Your task to perform on an android device: Task goal - Open the maths test app and click on theory to know about addition and subtraction.
Image 0: 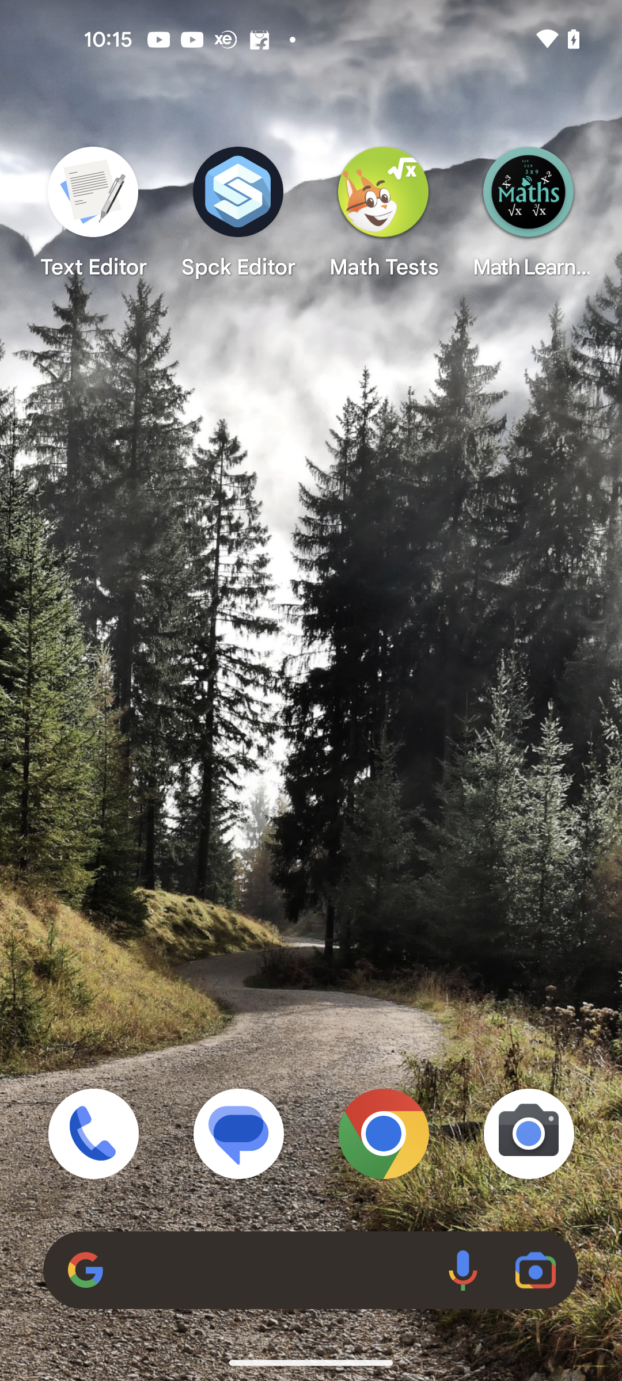
Open the math test app.
Step 0: open app "Math Tests"
Image 1: 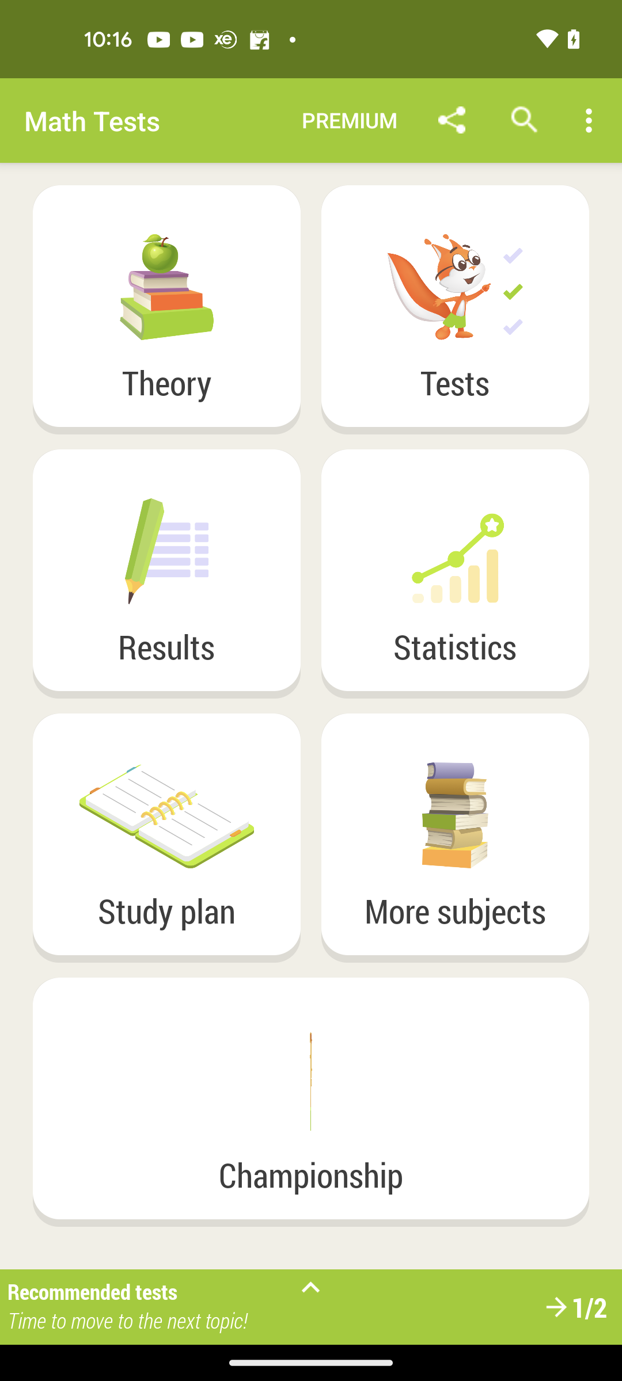
Click on the theory.
Step 1: click (203, 282)
Image 2: 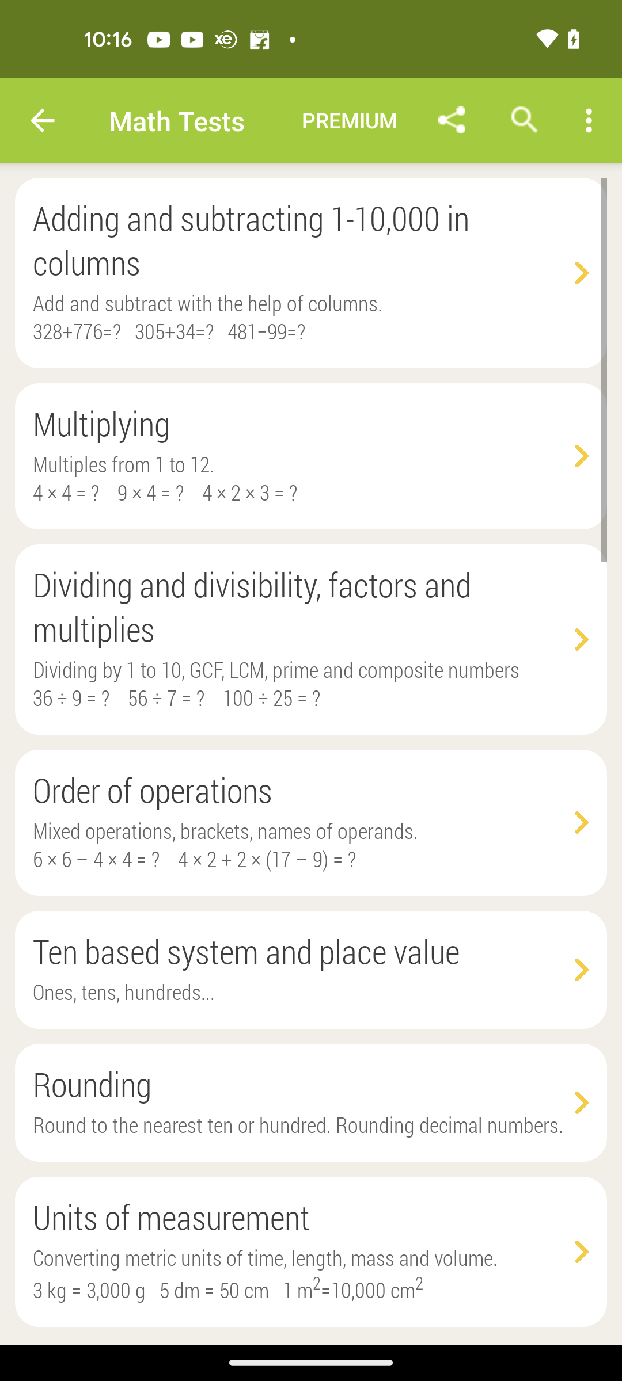
Click on the first tab for addition and subtraction.
Step 2: click (574, 274)
Image 3: 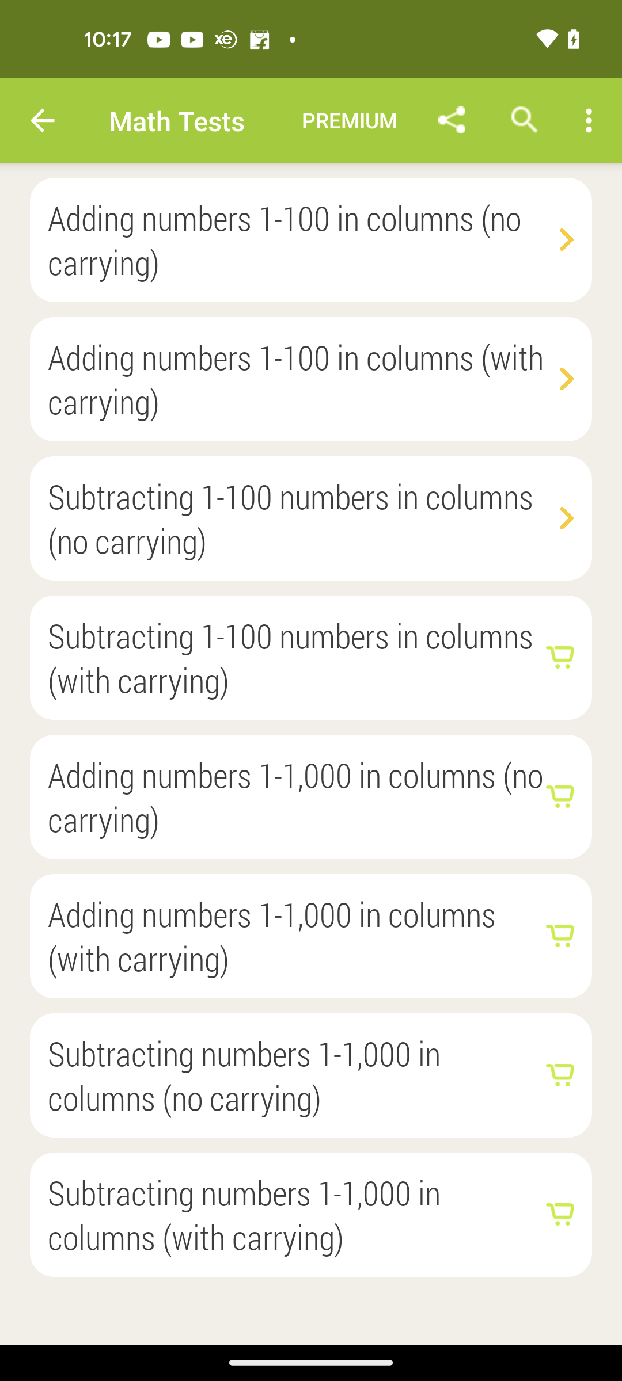
Click on the adding number.
Step 3: click (564, 241)
Image 4: 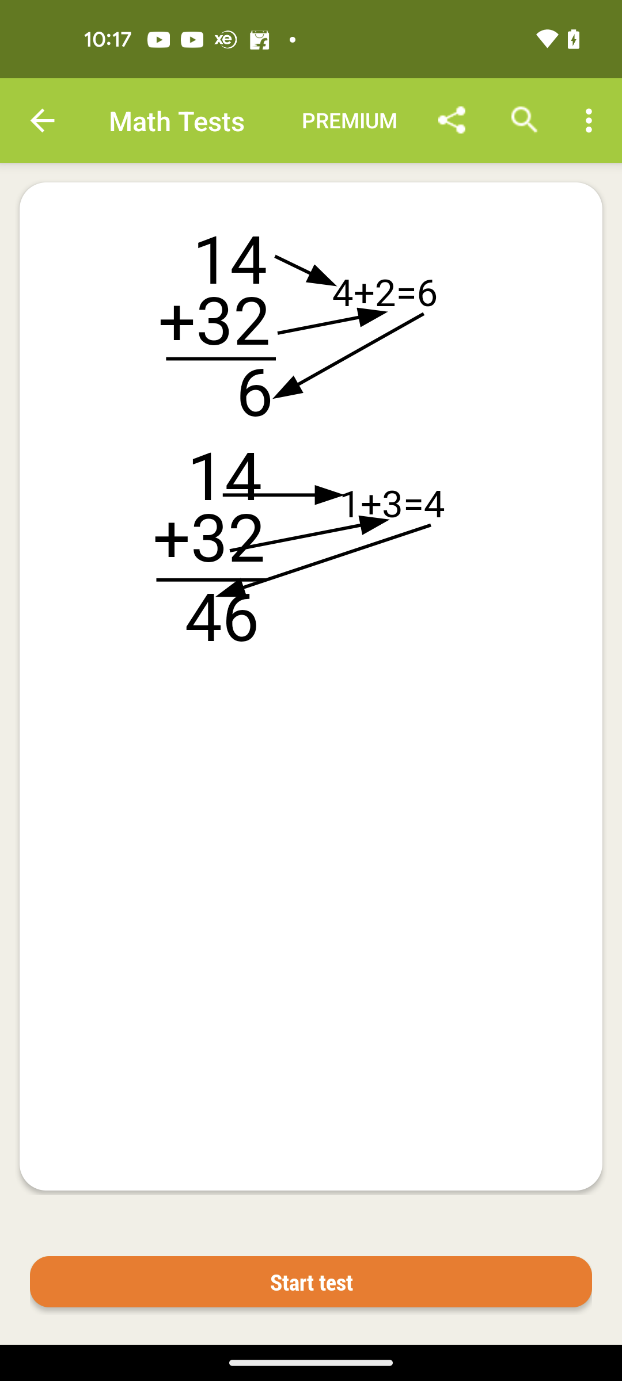
Go back on the previous page for subtraction.
Step 4: press back button
Image 5: 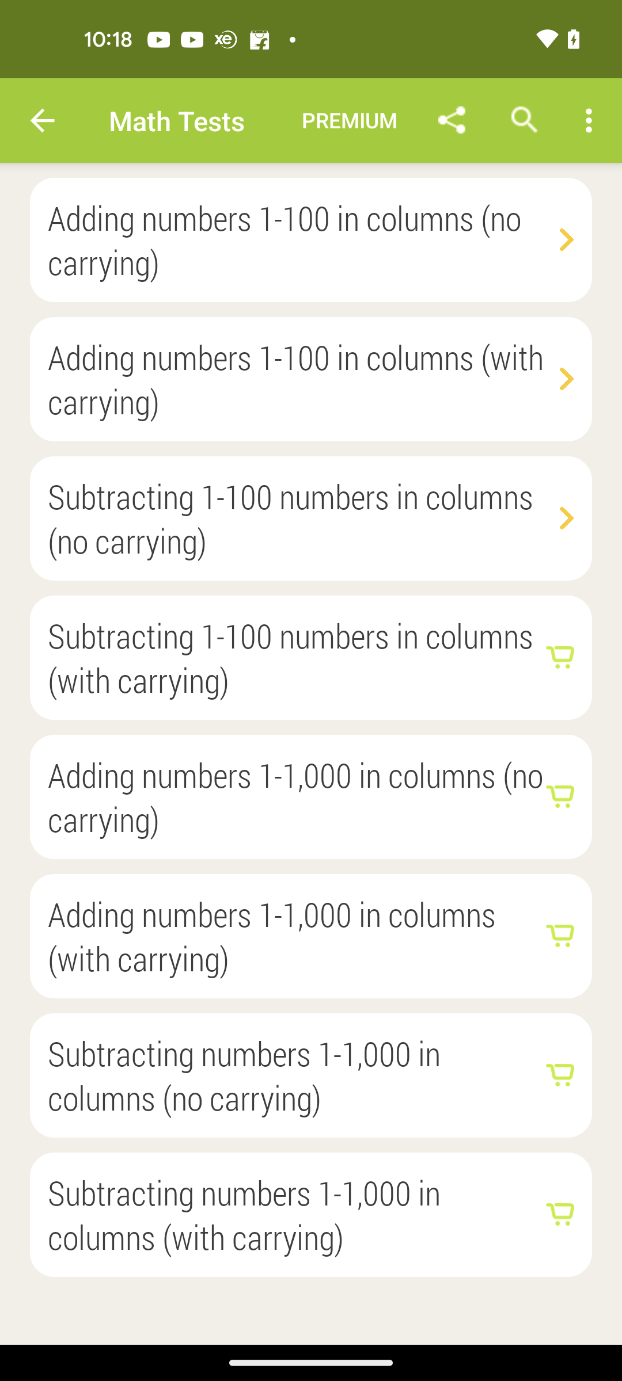
Click on the third tab for subtraction.
Step 5: click (560, 520)